Your task to perform on an android device: Just to be sure, I want to check the reviews. Check out the reviews of the PEPUP training hurdles in the Shopsy app.
Image 0: 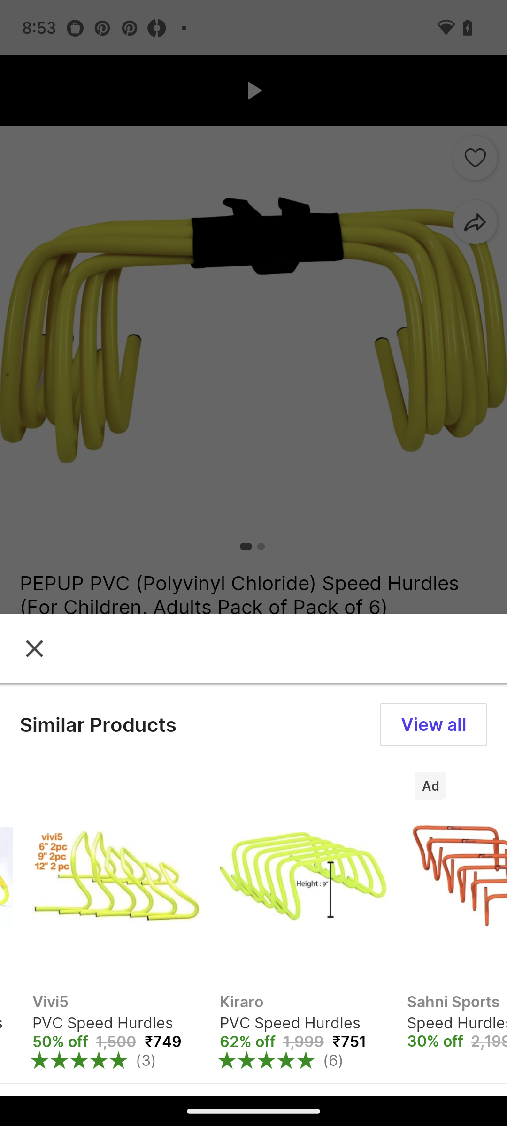
Click on the cross button.
Step 0: click (34, 648)
Image 1: 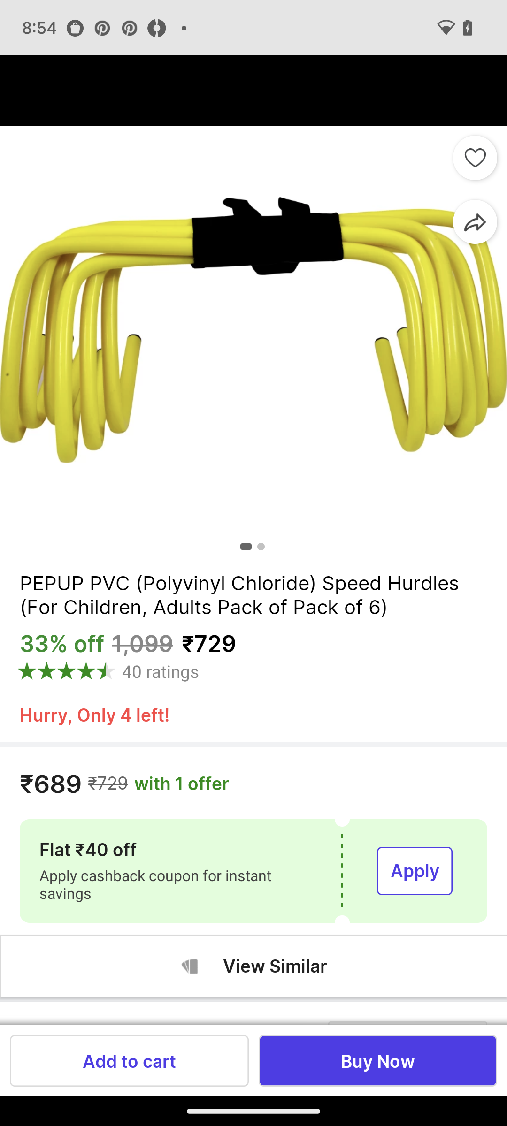
Click on the stars icon.
Step 1: click (253, 675)